Your task to perform on an android device: Checkout all of the suggested products and compare their prices.
Image 0: 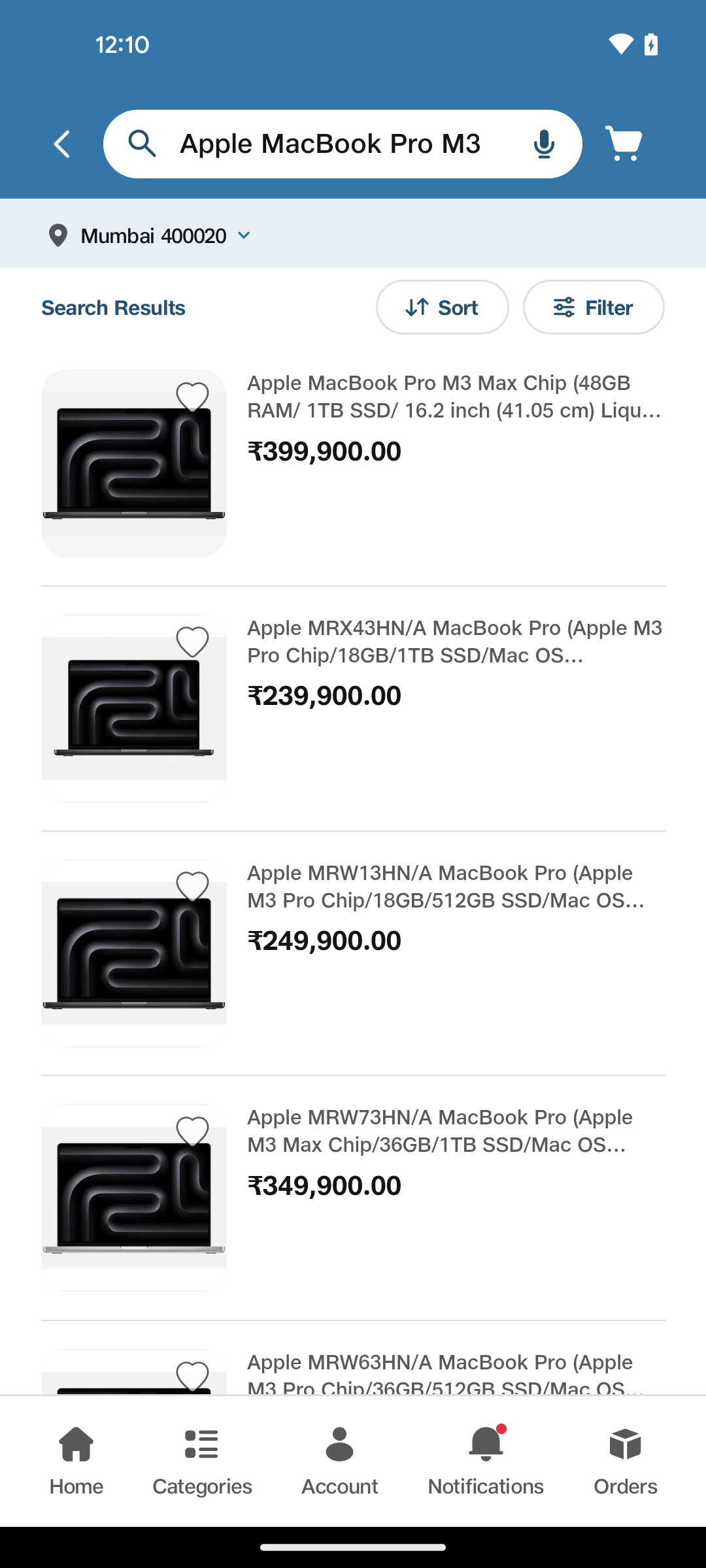
scroll down to see suggested products pricing
Step 0: scroll down